Your task to perform on an android device: I would like to see the recipe of air-fryer chicken thighs.
Image 0: 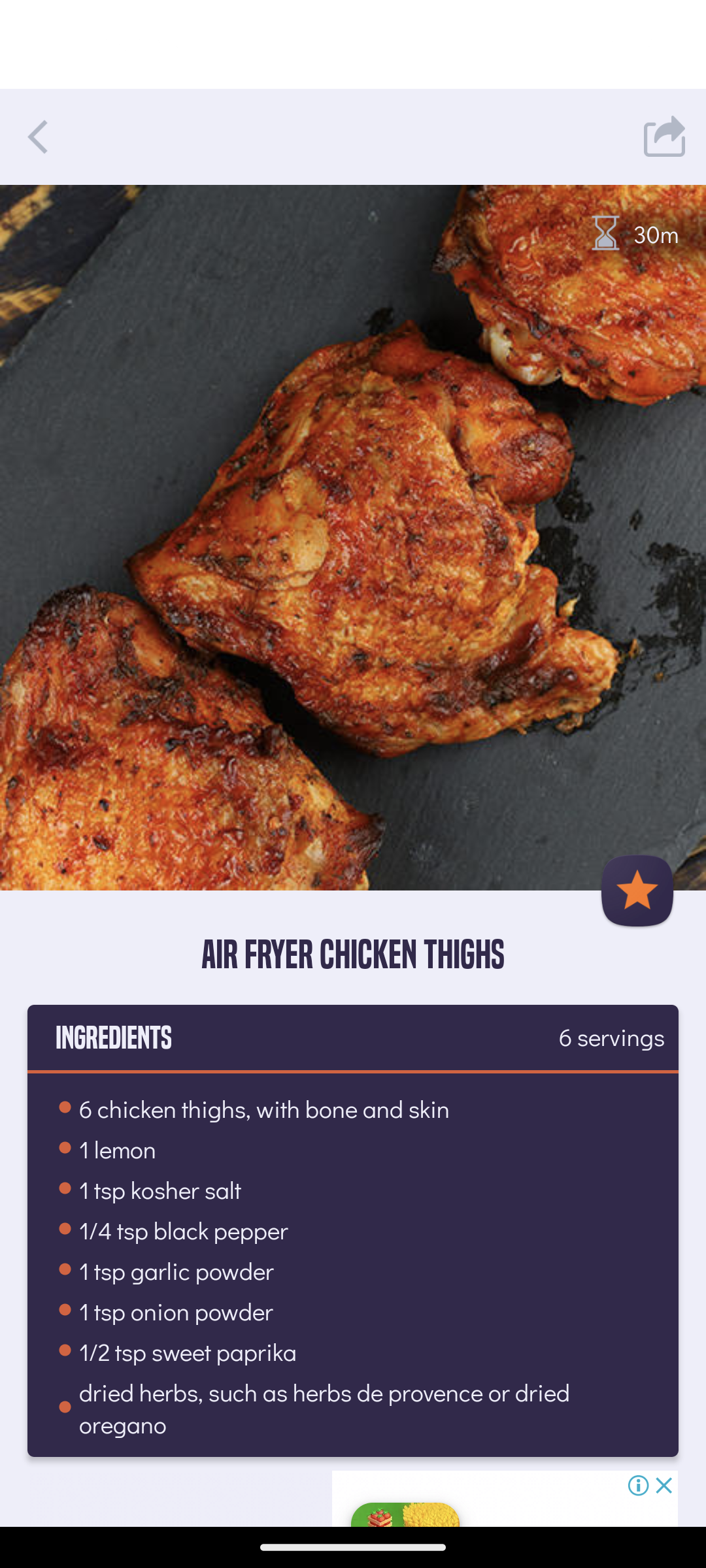
Swipe up to view the directions option
Step 0: scroll down